Your task to perform on an android device: I want to view the property details of the 3 BHK Flat near town square, Dubalin in the 99acres app.
Image 0: 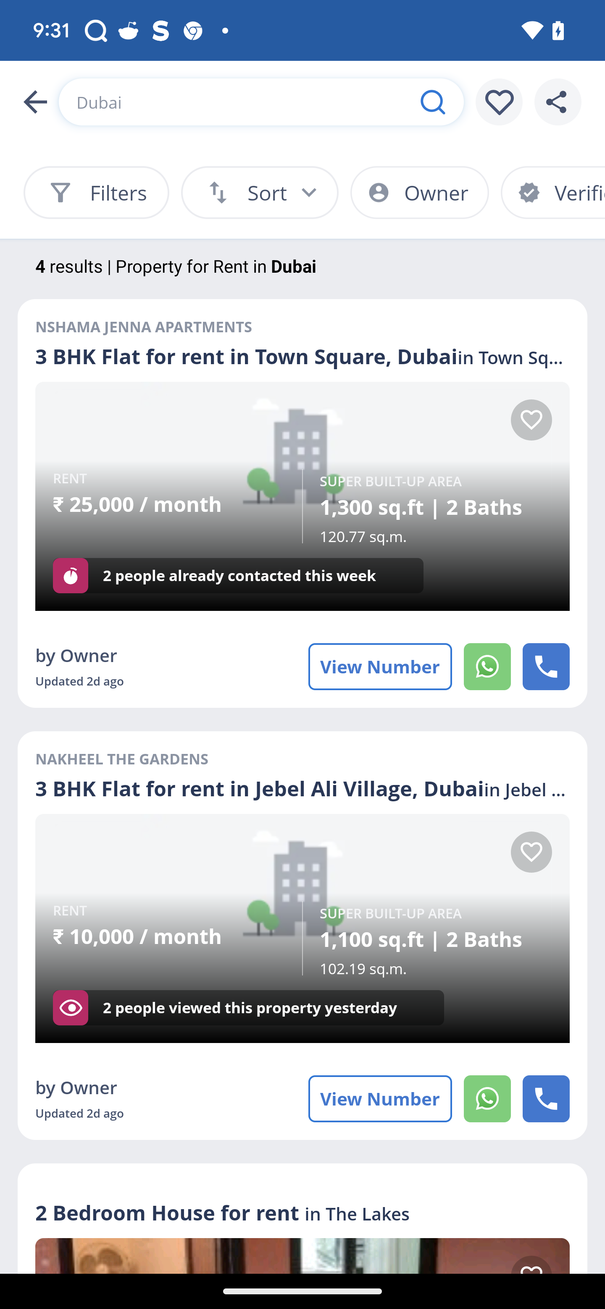
Click on the 3 BHK flat for rent
Step 0: click (172, 445)
Image 1: 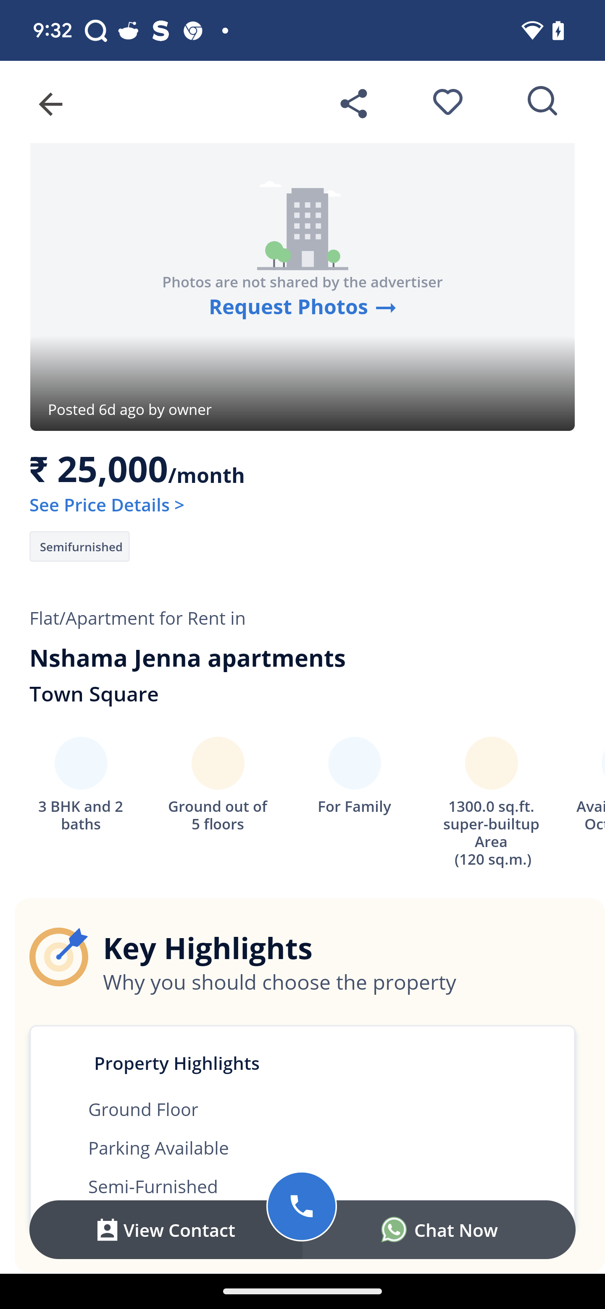
Swipe up on the screen
Step 1: scroll down
Image 2: 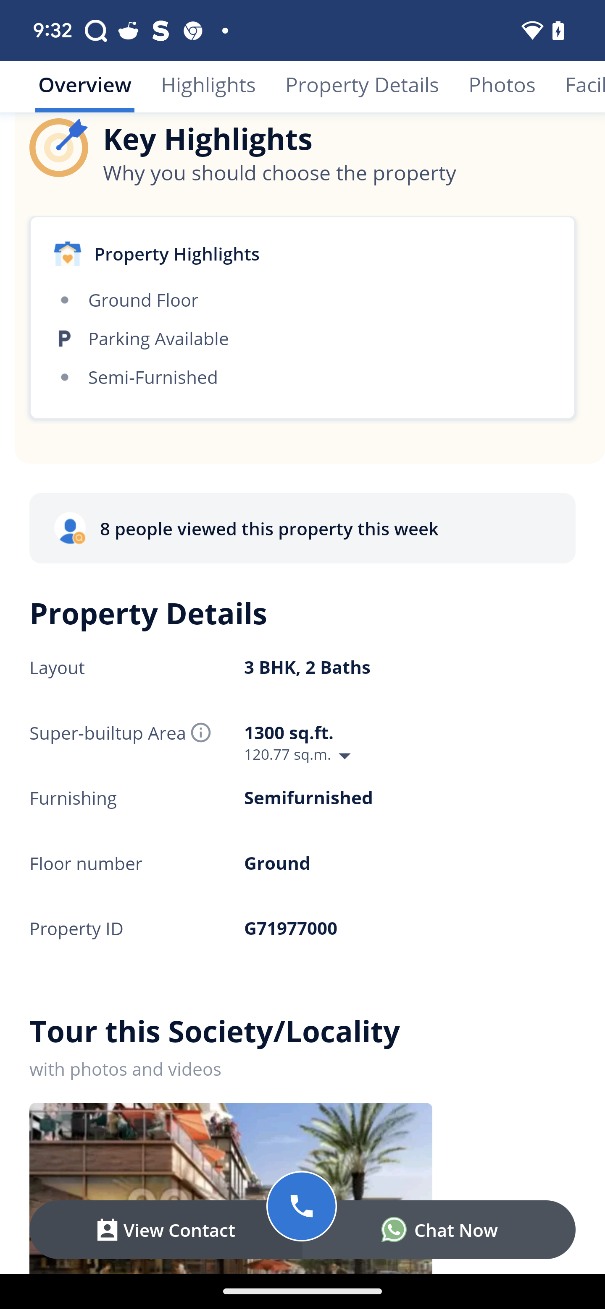
Swipe up on the screen
Step 2: scroll down
Image 3: 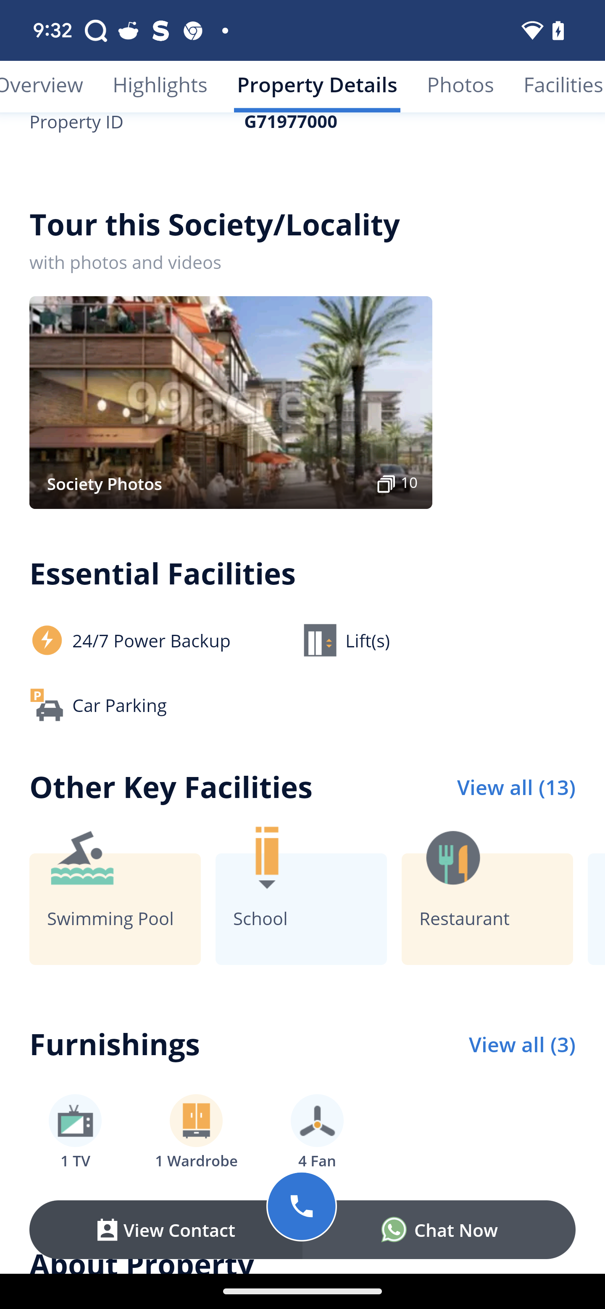
Swipe up on the screen
Step 3: scroll down